Your task to perform on an android device: In the Fitness Coach app, To stay in shape, I would like to set a daily goal of taking at least 4000 steps.
Image 0: 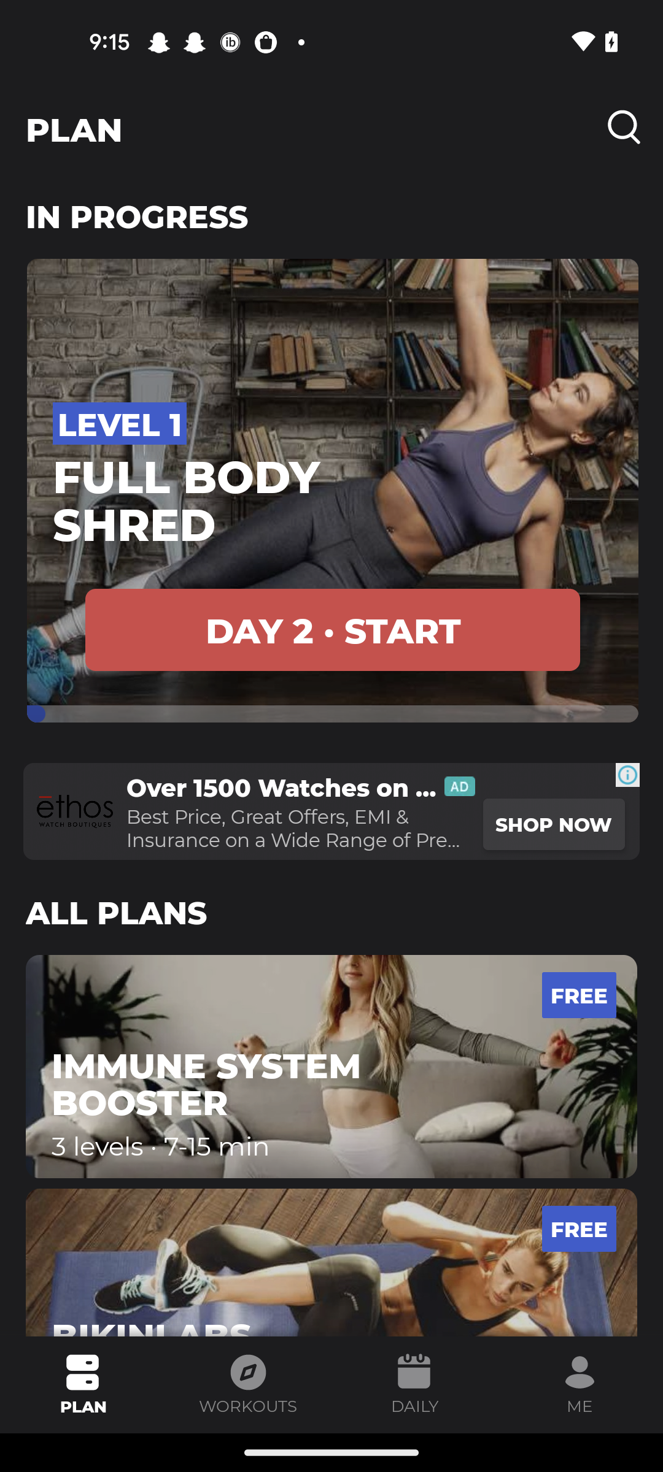
Click on the Daily tab 
Step 0: click (414, 1384)